Your task to perform on an android device: In the MI File manager app, Open Apks folder
Image 0: 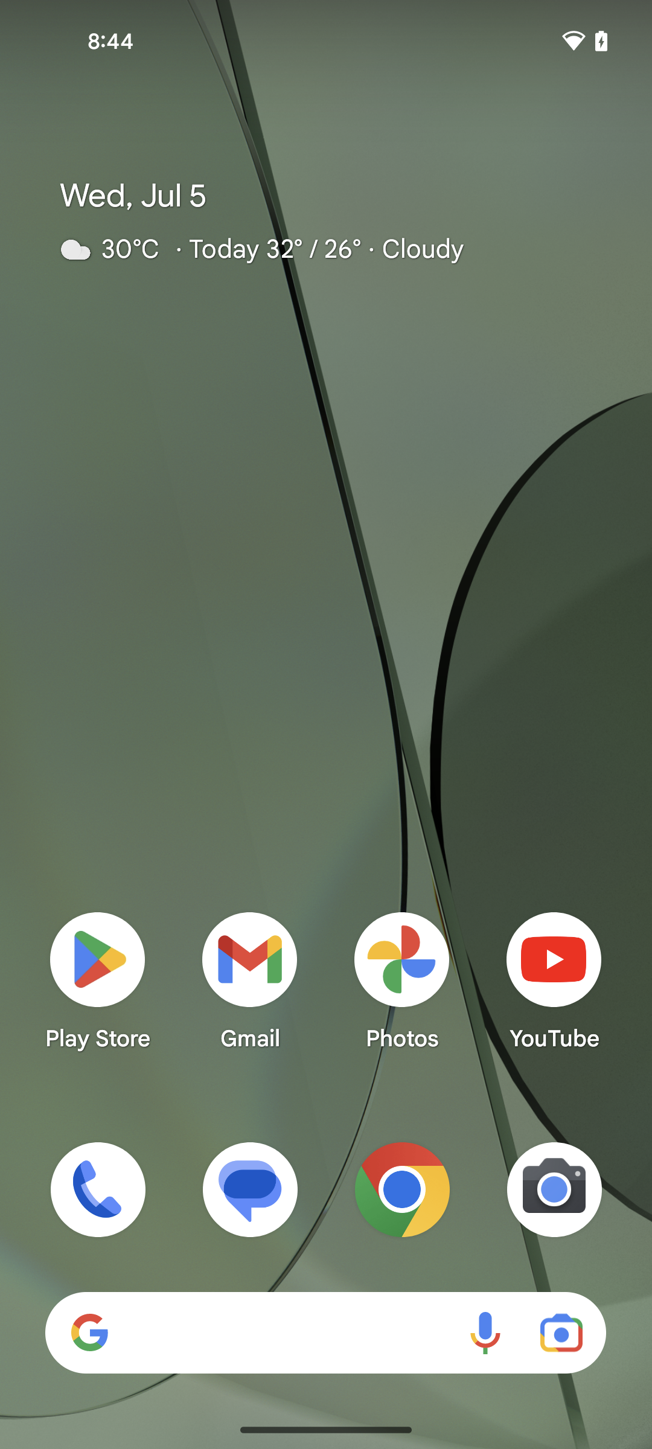
Open file manager app
Step 0: open app "File Manager"
Image 1: 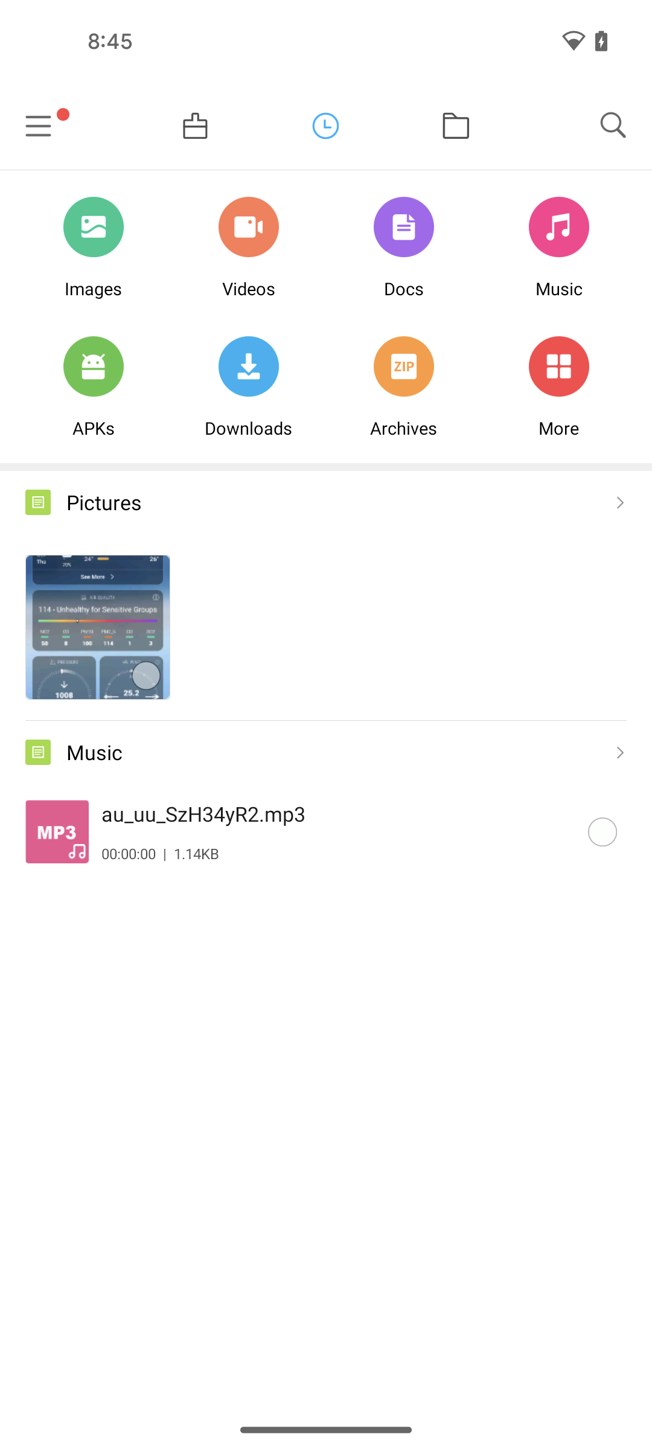
click on Apks folder
Step 1: click (93, 391)